Your task to perform on an android device: I want to use the Polaris Office app to share the Maria Rossi document with my mother, bianca.rossi1967@gmail.com.
Image 0: 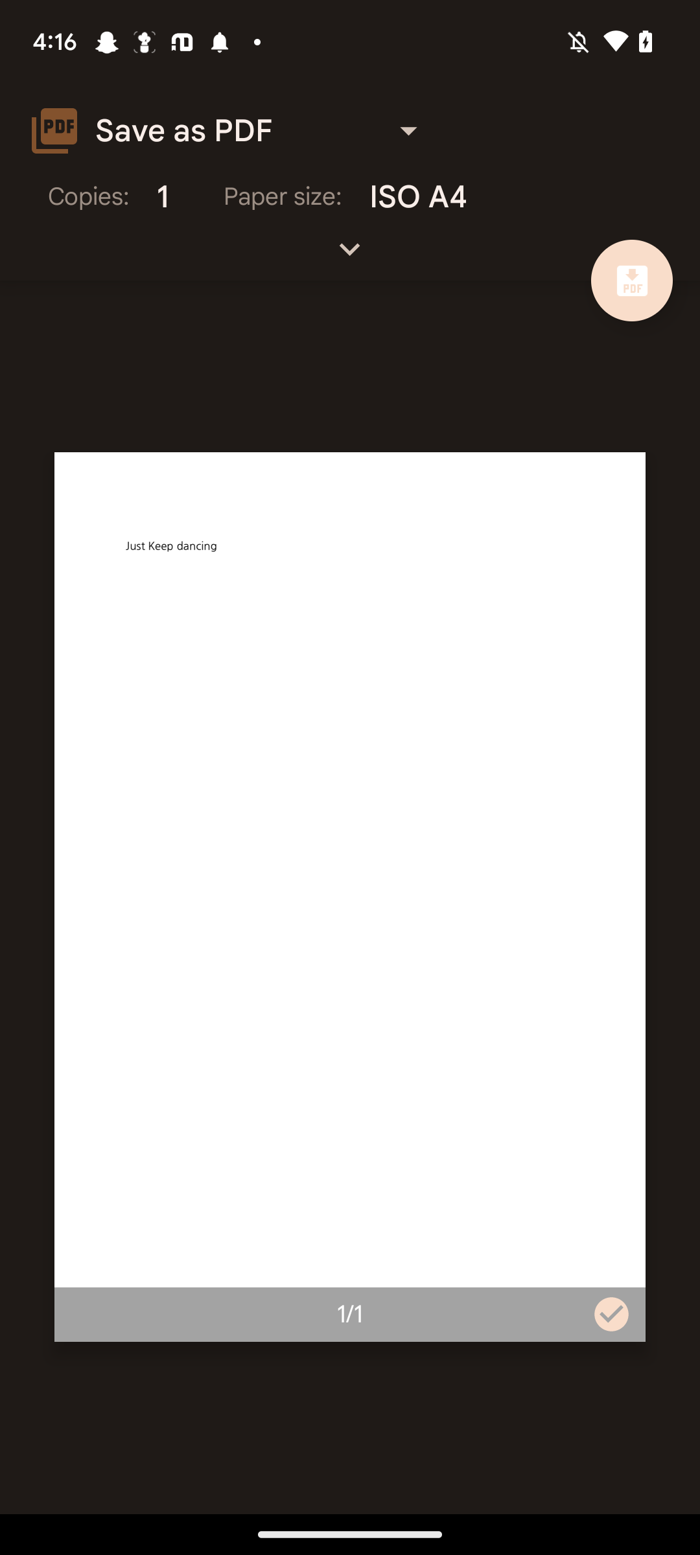
Go back to the previous page
Step 0: press back button
Image 1: 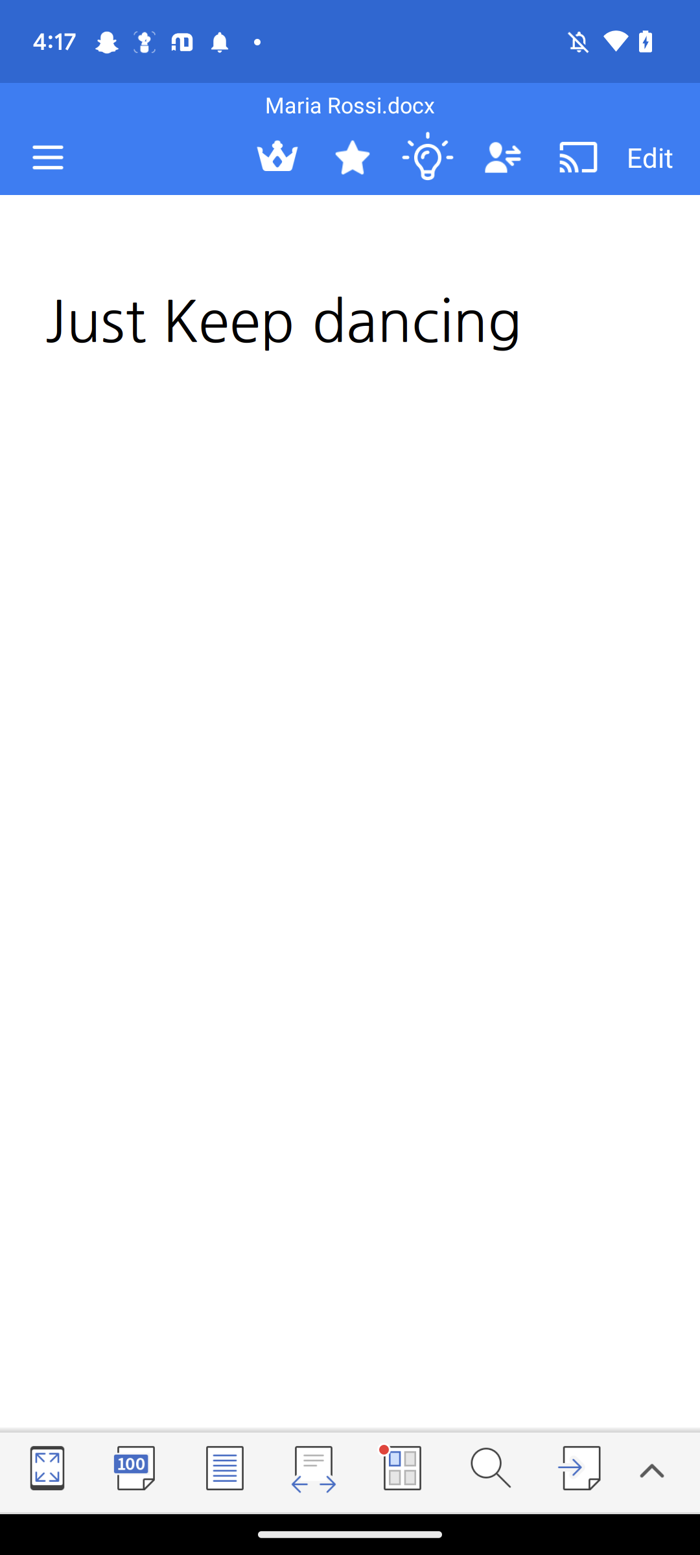
Click on three line icon
Step 1: click (47, 157)
Image 2: 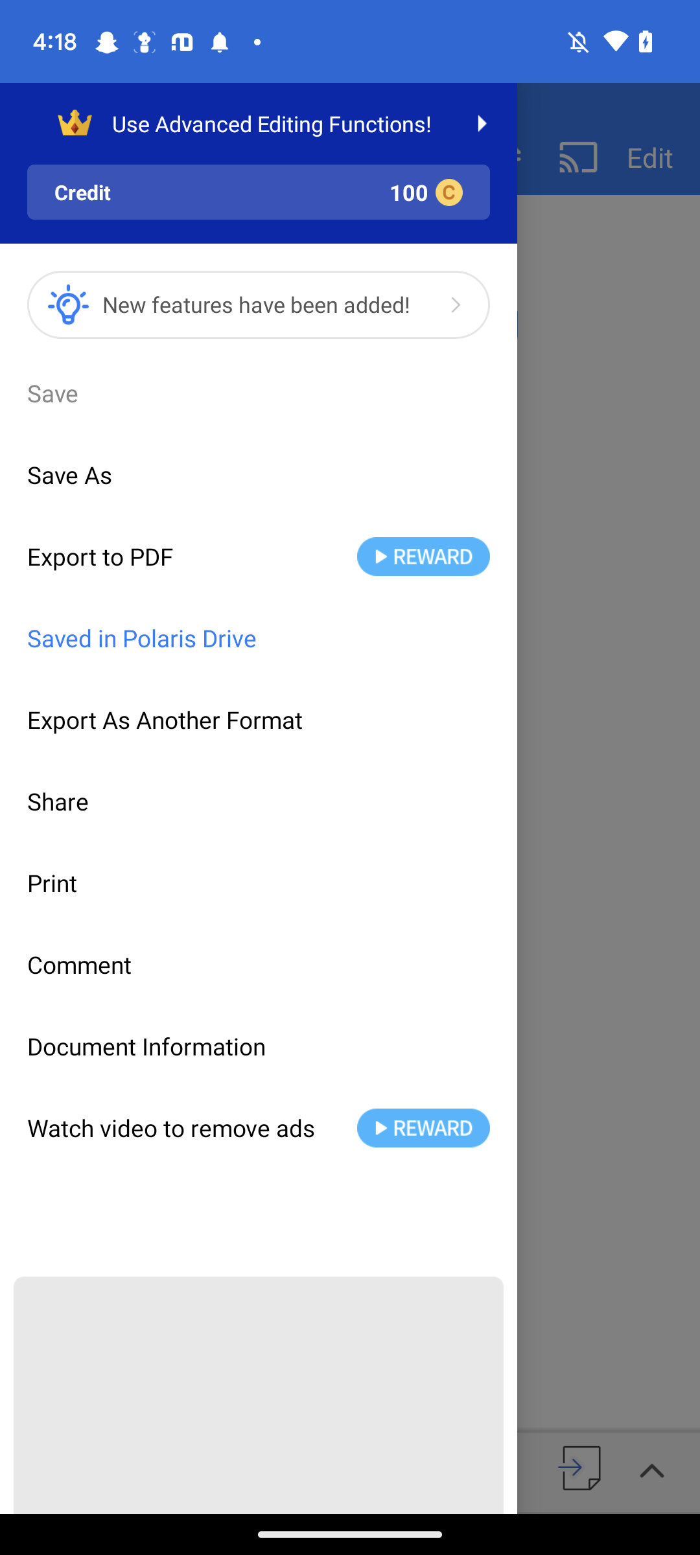
Click on Share option
Step 2: click (258, 801)
Image 3: 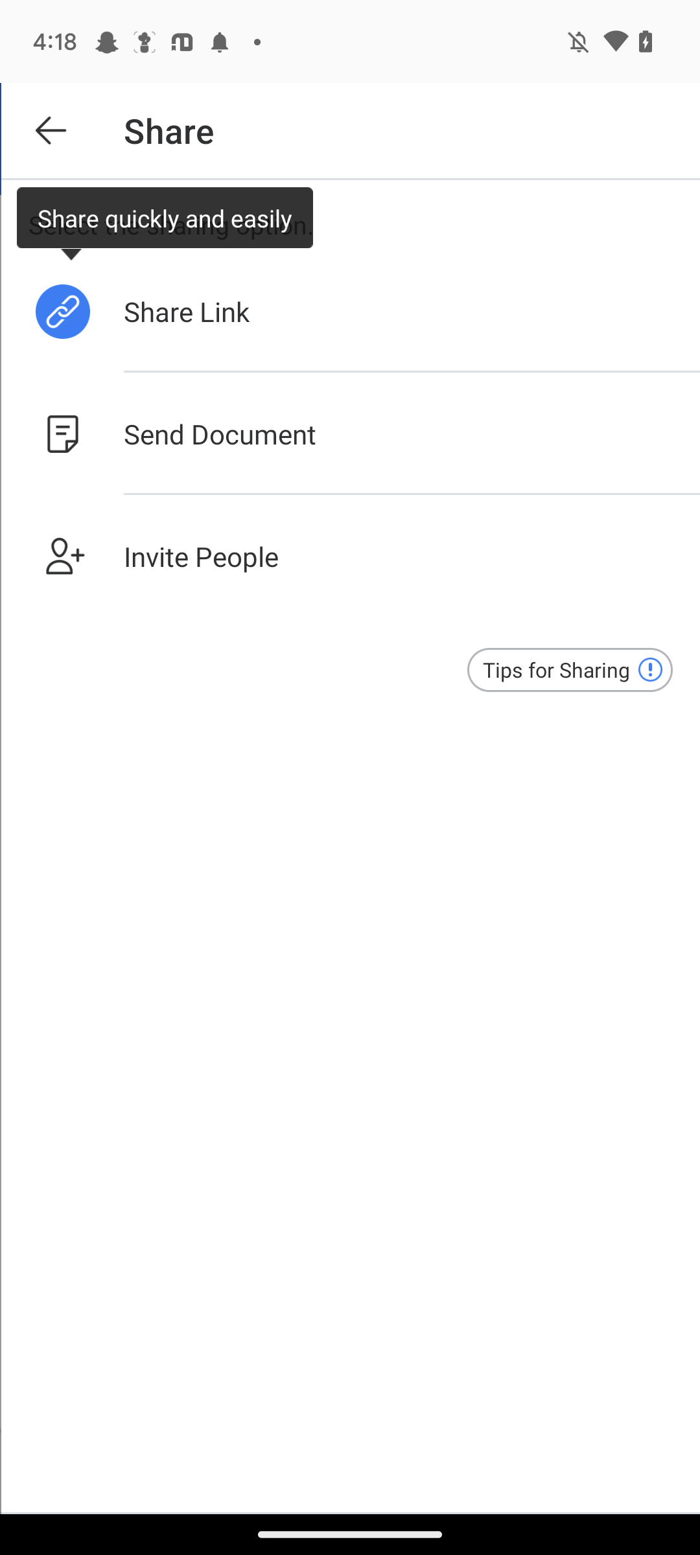
Click on Send Document
Step 3: click (366, 433)
Image 4: 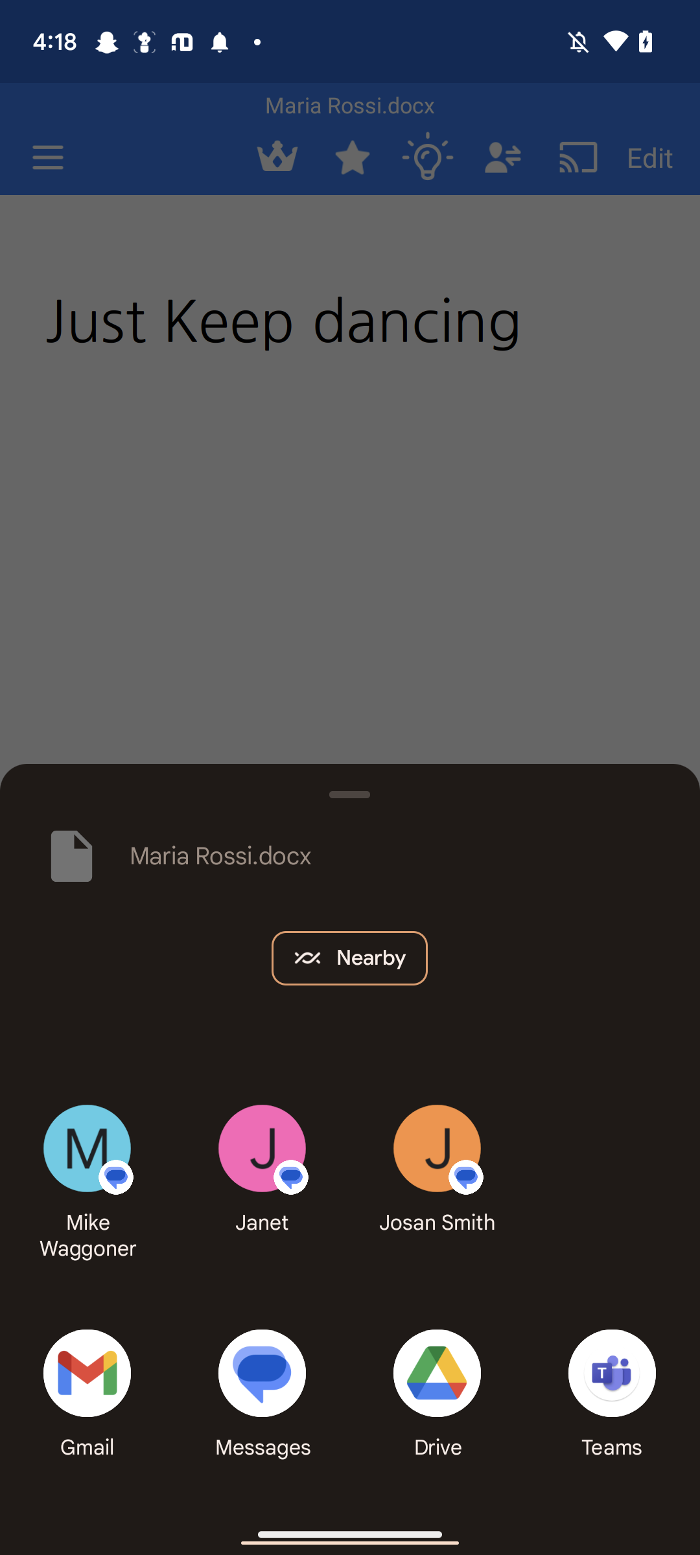
Click on Gmail 
Step 4: click (82, 1391)
Image 5: 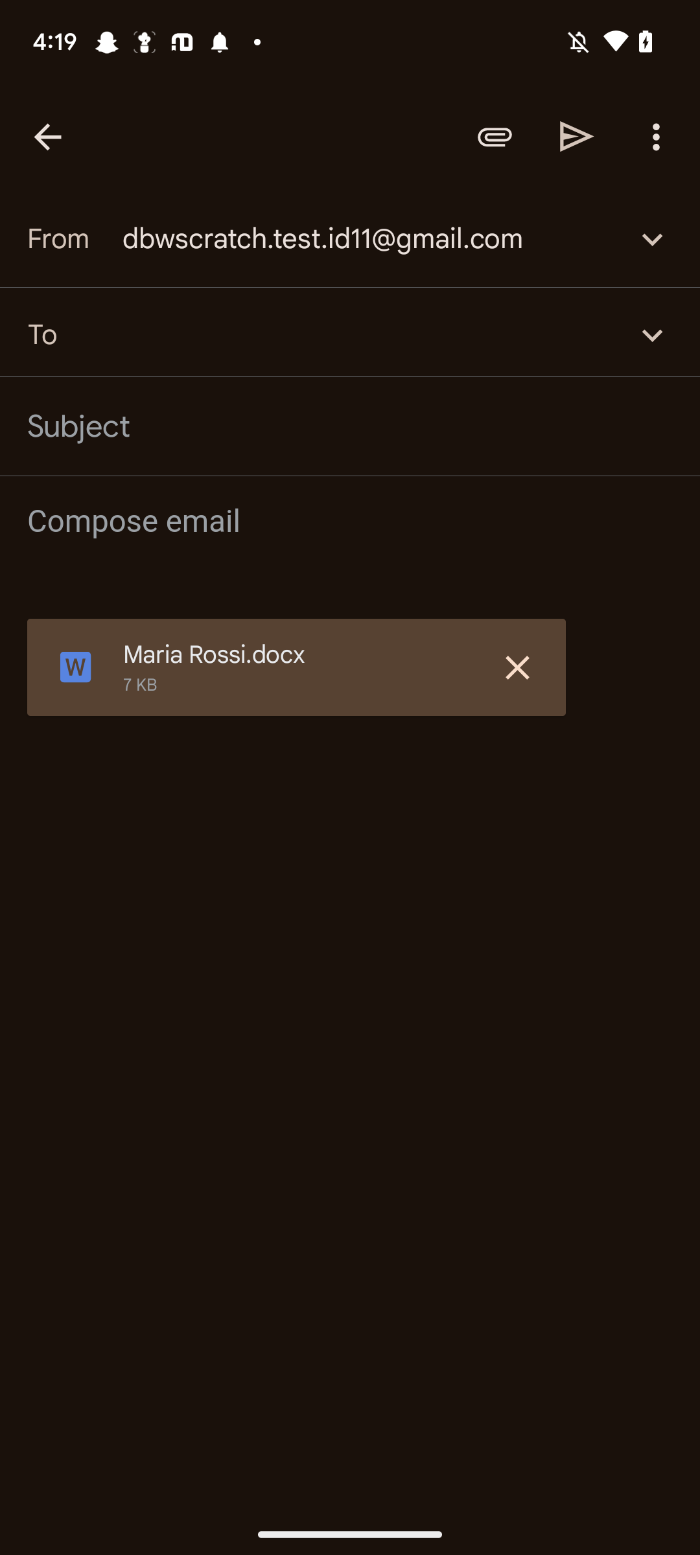
Add email bianca.rossi1967@gmail.com
Step 5: type "bianca.rossi1967@gmail.com"
Image 6: 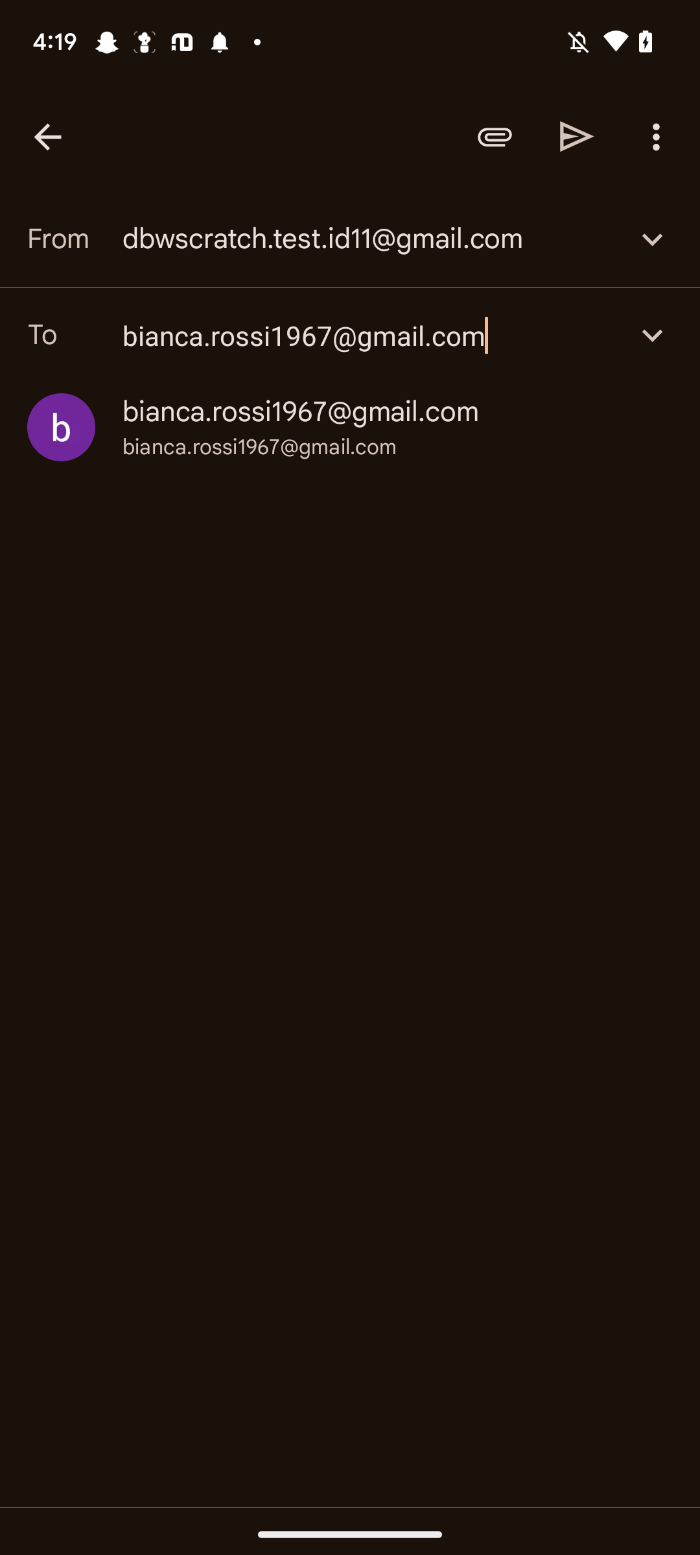
Click on bianca.rossi1967@gmail.com
Step 6: click (300, 412)
Image 7: 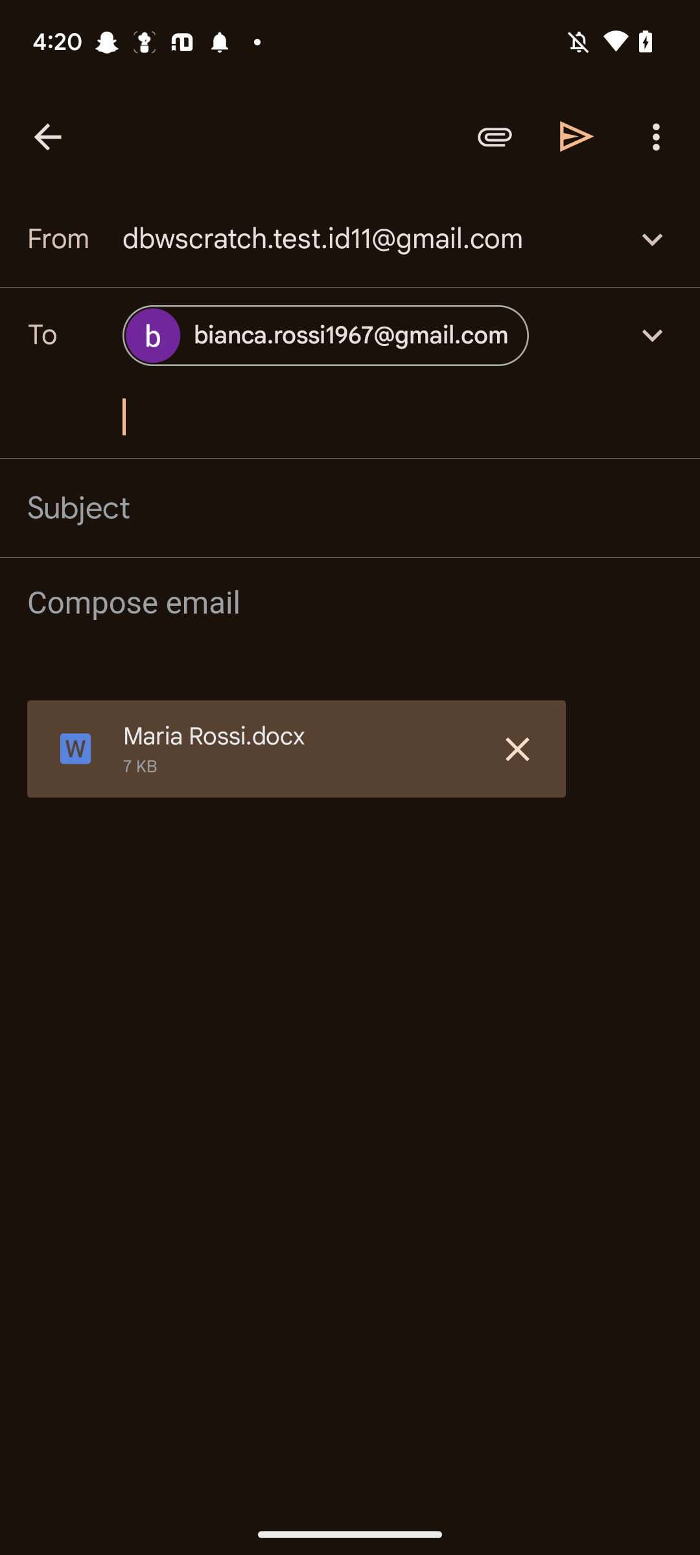
Click on Share icon
Step 7: click (577, 137)